Your task to perform on an android device: I want to save storage in my phone for this delete the old photos In the Gallery app
Image 0: 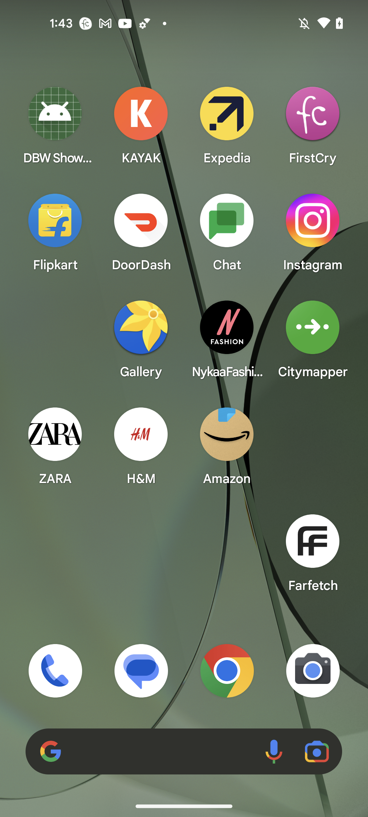
Open the gallery app
Step 0: open app "Gallery"
Image 1: 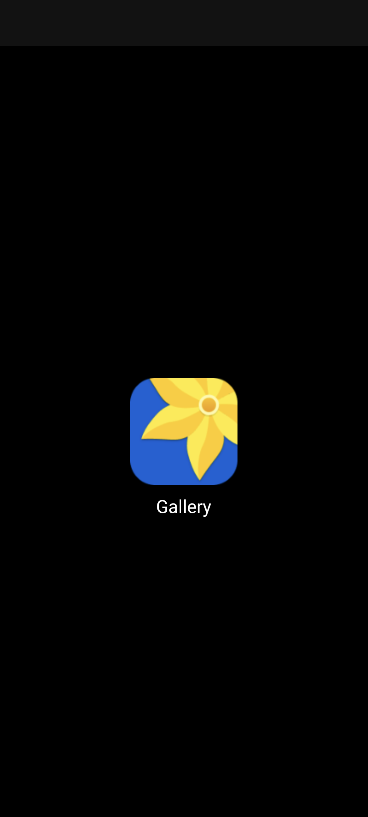
Open the gallery app
Step 1: wait
Image 2: 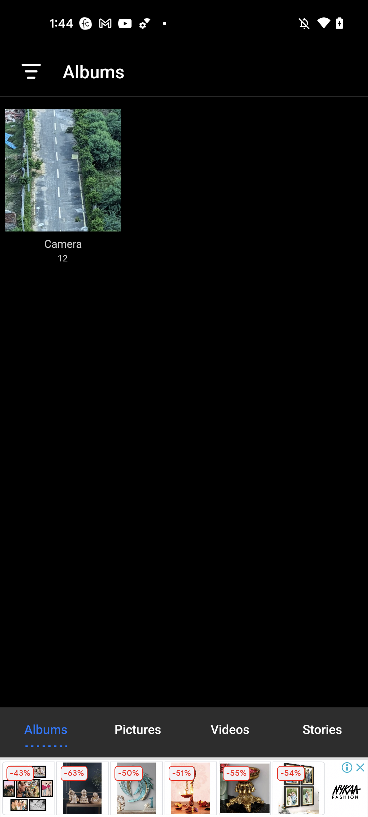
Open the Camera folder
Step 2: click (33, 175)
Image 3: 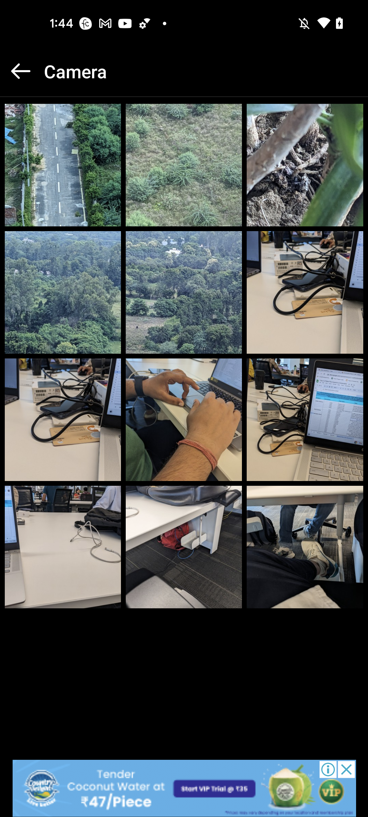
Click on the sixth image
Step 3: click (320, 293)
Image 4: 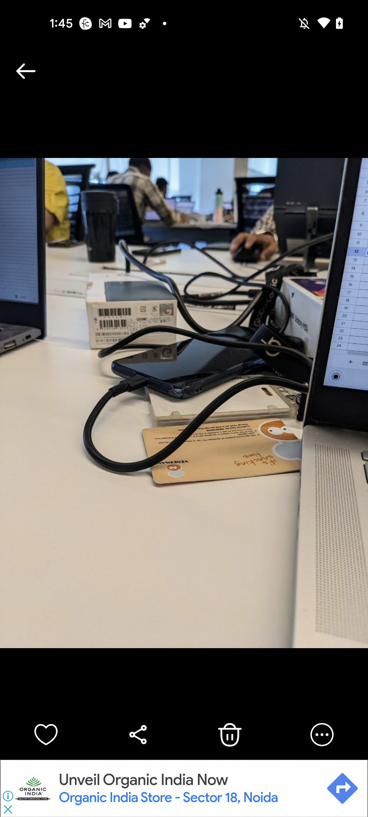
Click on the delete button
Step 4: click (233, 738)
Image 5: 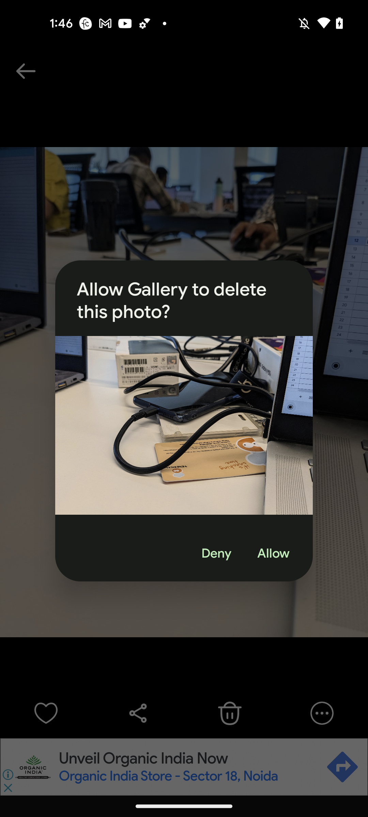
Click Allow in the pop up
Step 5: click (273, 554)
Image 6: 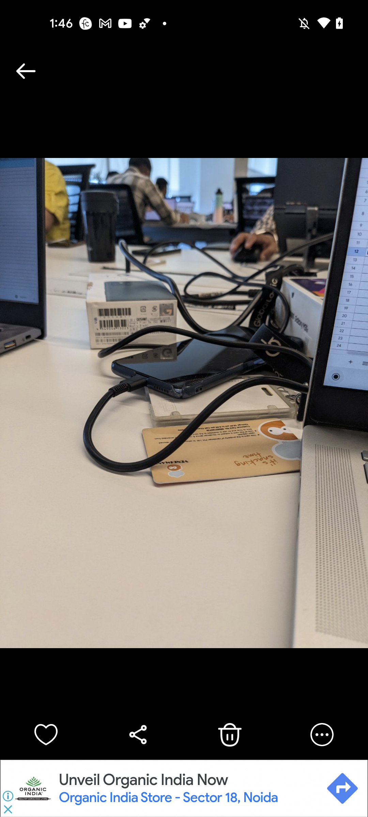
Click on the Delete button
Step 6: click (228, 734)
Image 7: 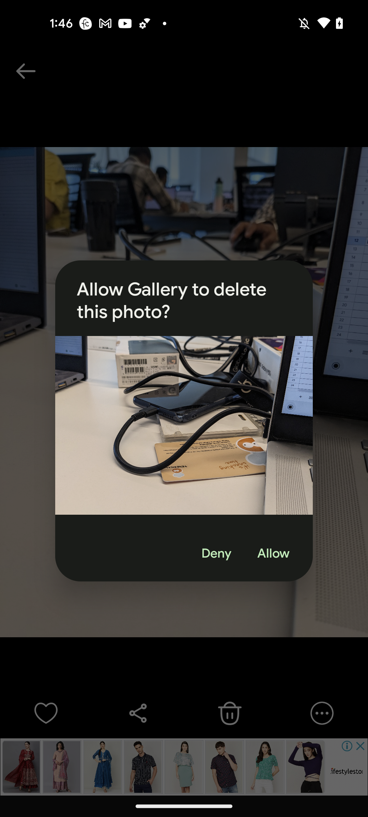
Click Allow in the pop up 
Step 7: click (273, 554)
Image 9: 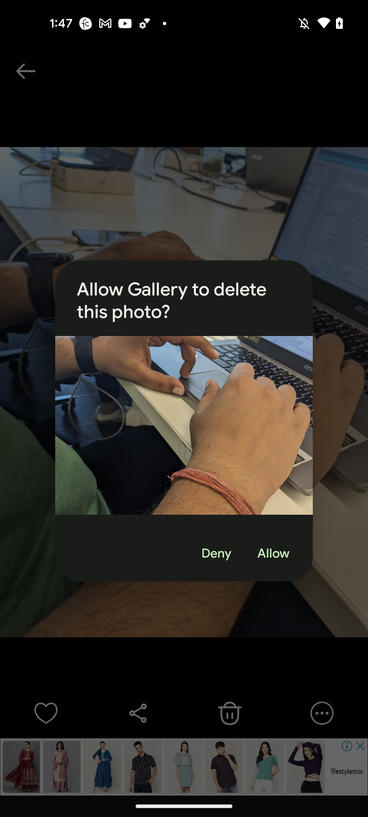
Click Allow in the pop up
Step 9: click (273, 554)